Your task to perform on an android device: View the reviews “Nike Wmns Air Max 270 shoes” of for me on the eBay app.
Image 0: 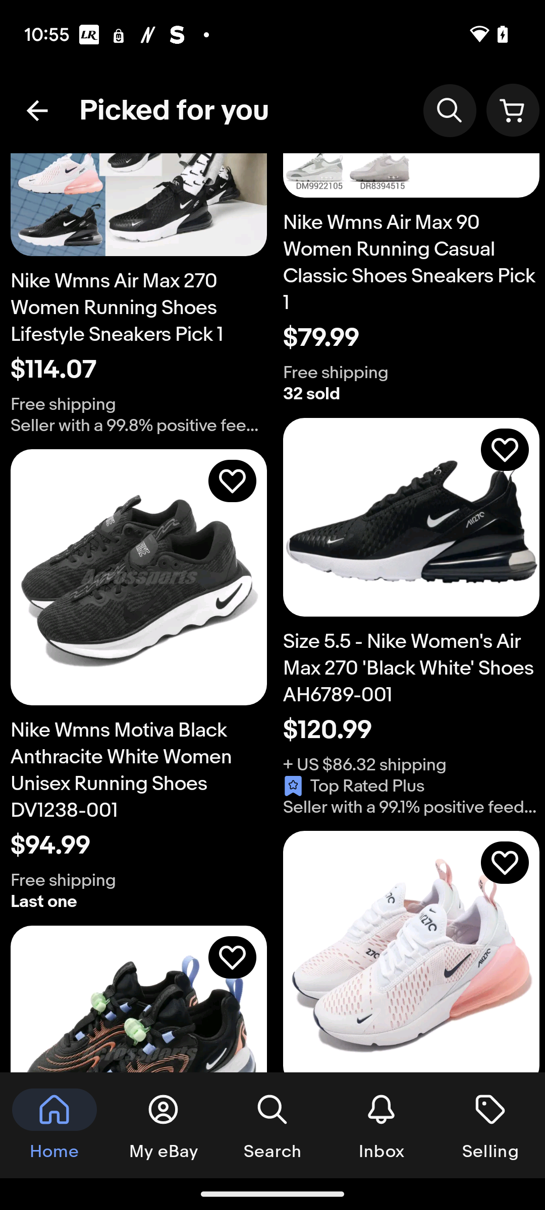
Go back to the previous page.
Step 0: press back button
Image 2: 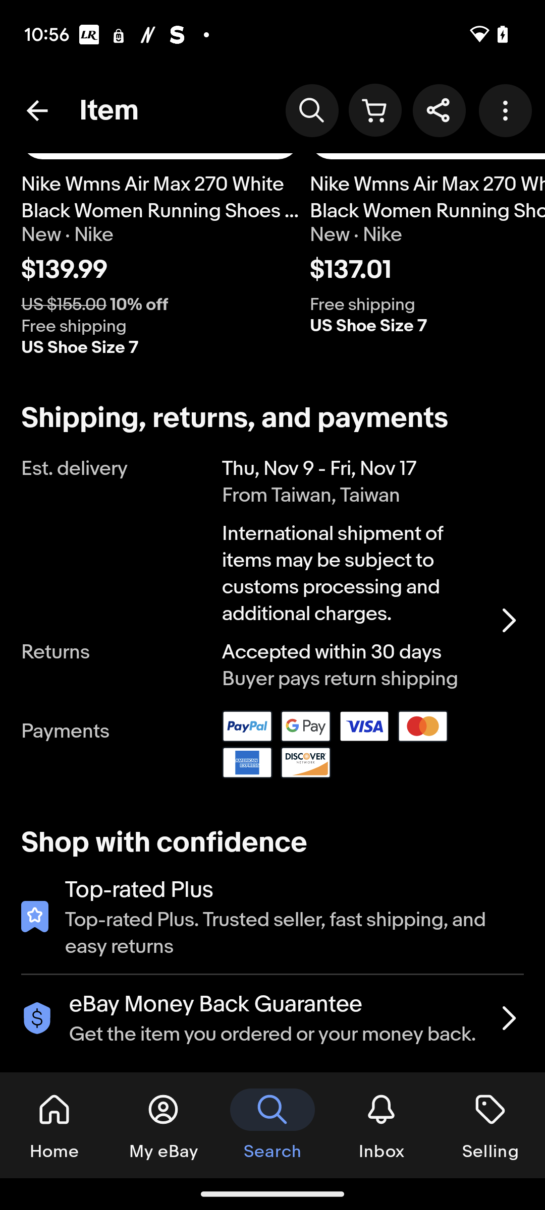
Scroll up
Step 2: scroll down
Image 3: 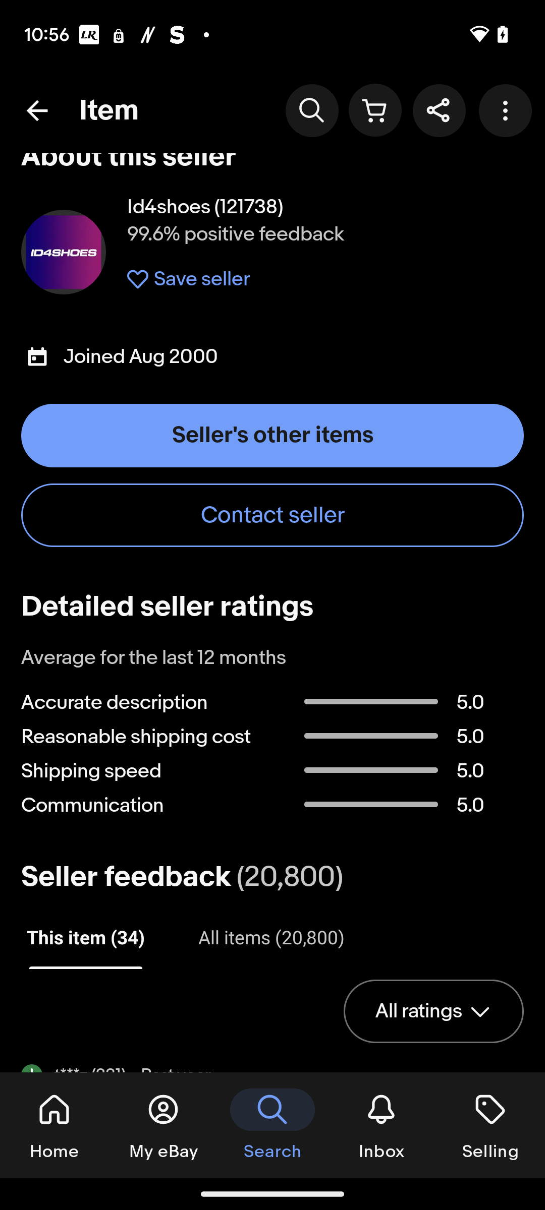
Scroll up
Step 3: scroll down
Image 4: 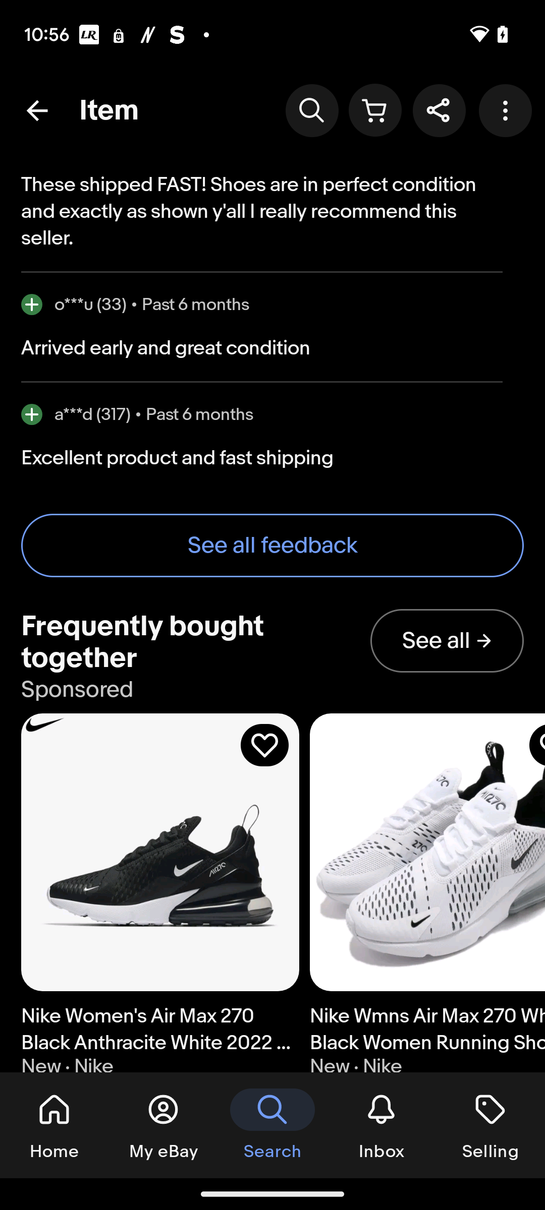
Click on the tab "See all feedback".
Step 4: click (272, 546)
Image 5: 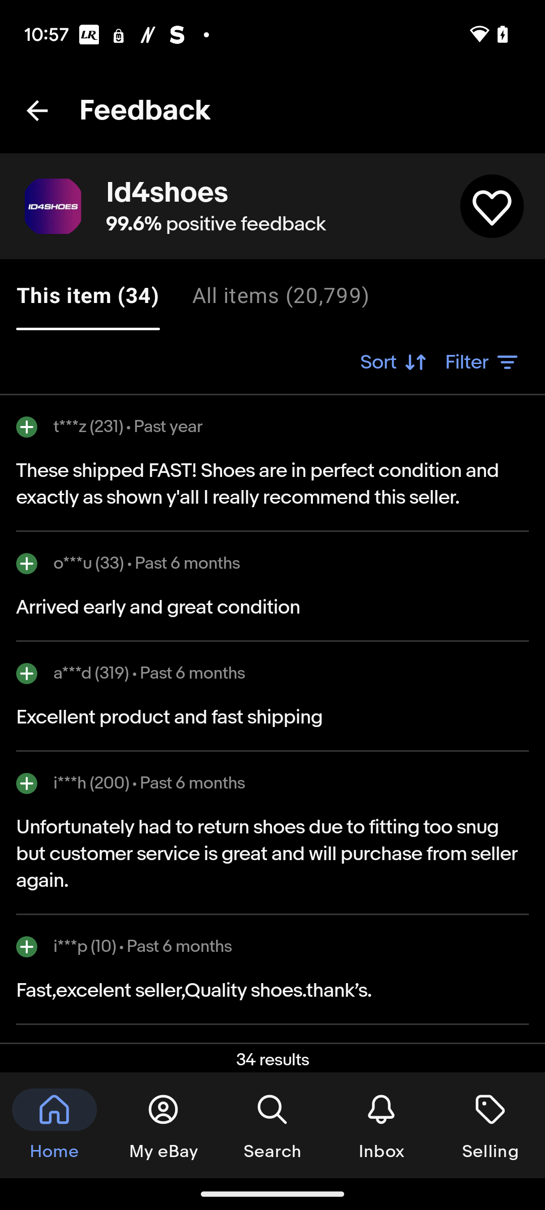
Scroll up
Step 5: scroll down
Image 6: 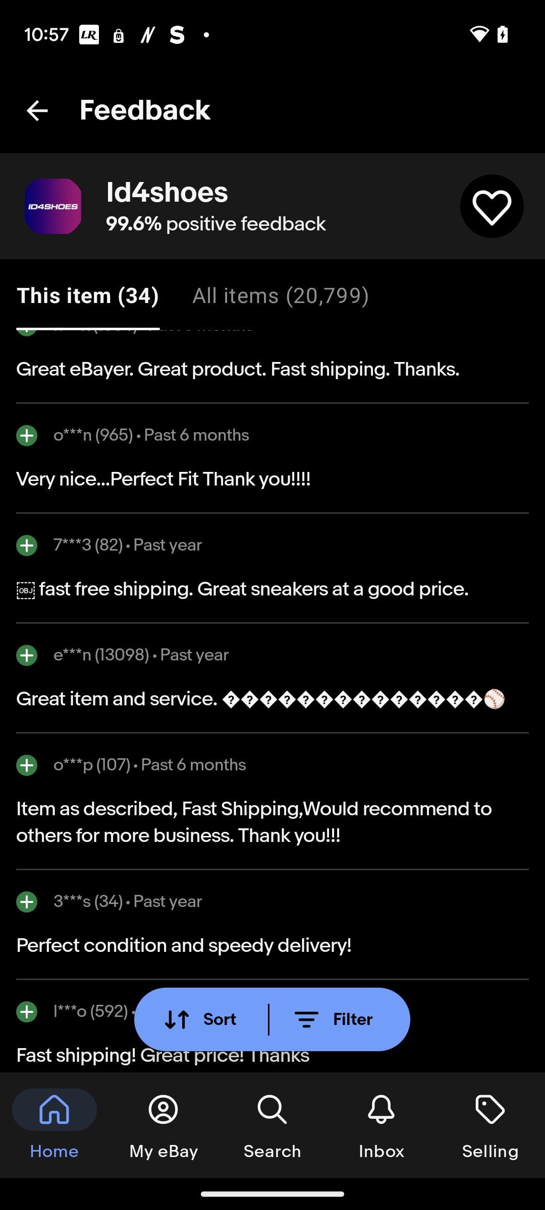
Scroll up
Step 6: scroll down